Your task to perform on an android device: The yoga session which was held on September 20, has been successfully completed, so I want to delete the yoga session notes from the Notes app.
Image 0: 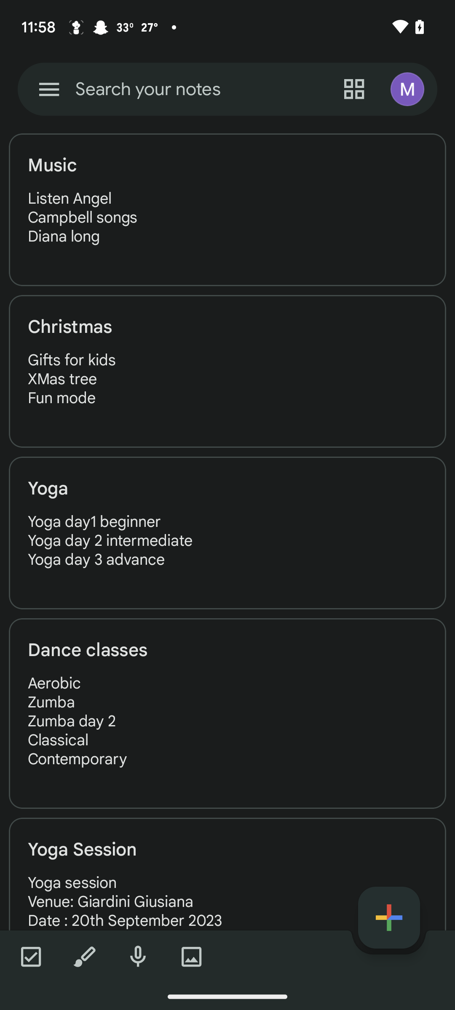
Open the Yoga Session Notes
Step 0: click (227, 939)
Image 1: 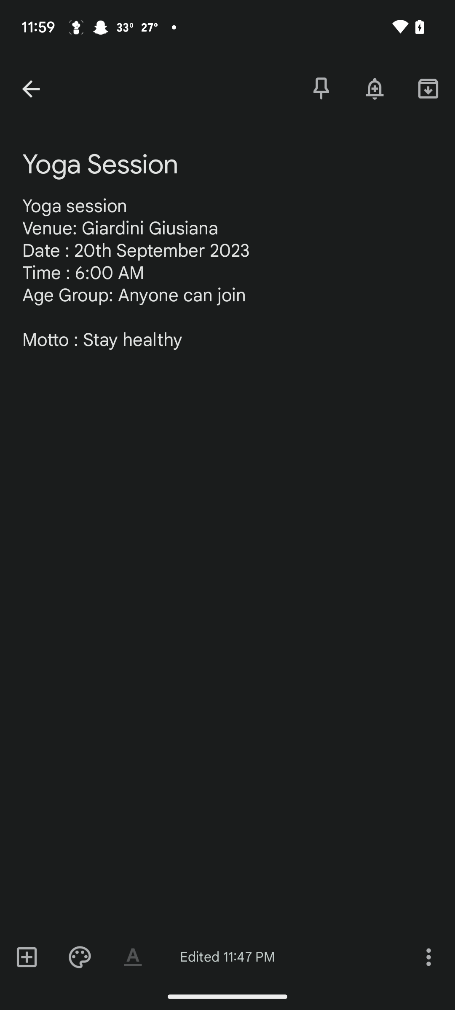
Click on the three dots at the bottom right corner of the screen
Step 1: click (428, 957)
Image 2: 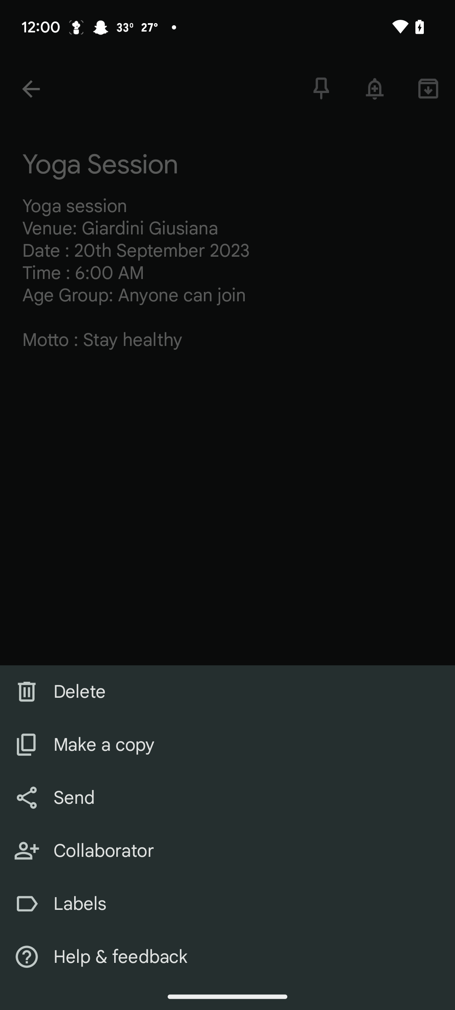
Click on the delete option
Step 2: click (227, 692)